Your task to perform on an android device: Now I want to meditate for 10 minutes, set a timer for meditation in the Medito app.
Image 0: 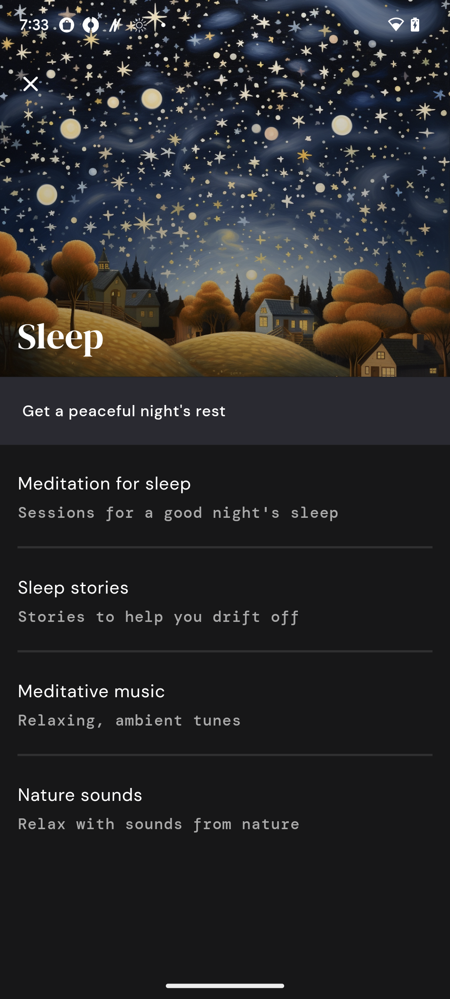
Click on the cross button.
Step 0: click (225, 188)
Image 1: 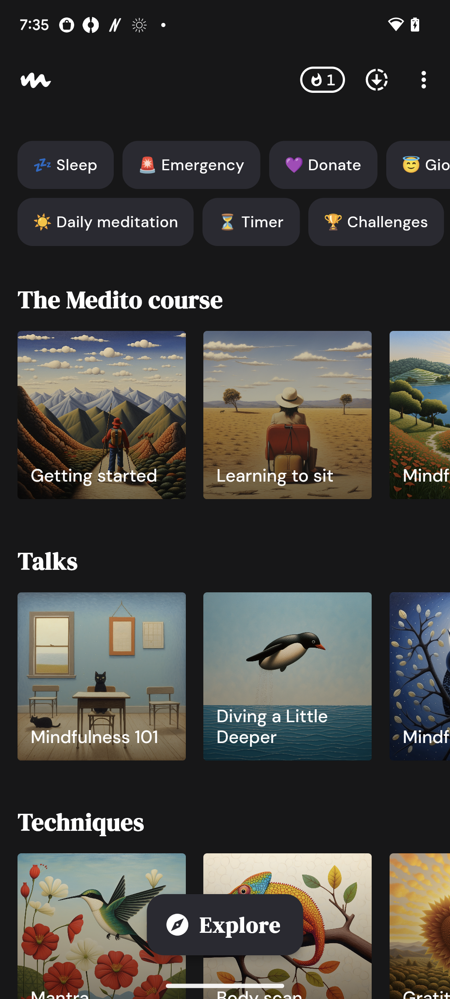
Click on the timer.
Step 1: click (251, 221)
Image 2: 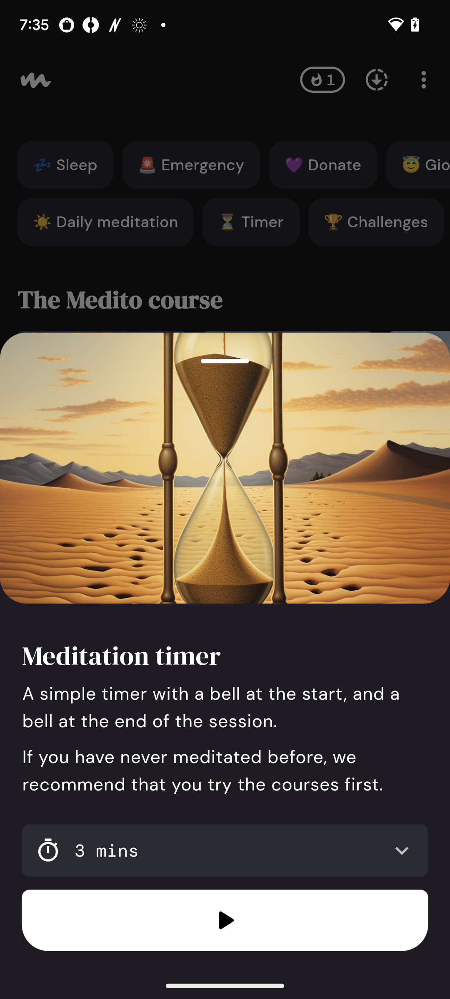
Click on the timer drop down list.
Step 2: click (245, 850)
Image 3: 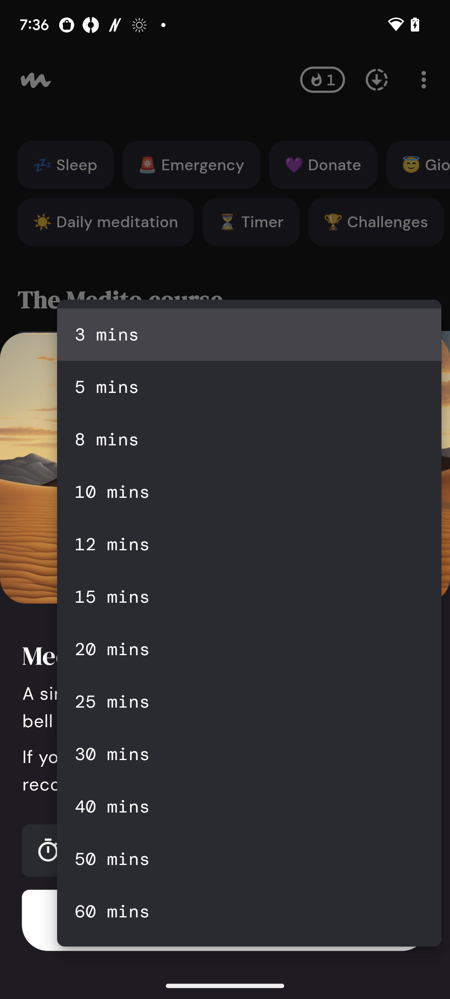
Select 10 mins.
Step 3: click (249, 492)
Image 4: 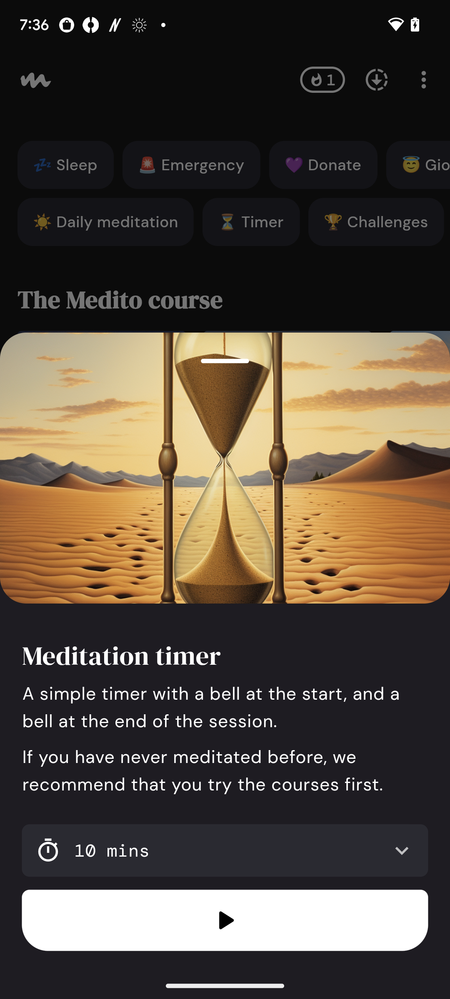
Click on the play icon.
Step 4: click (225, 920)